Your task to perform on an android device: Open the MSN weather- Forecast & Maps and set your current location to get weather conditions and forecasts.
Image 0: 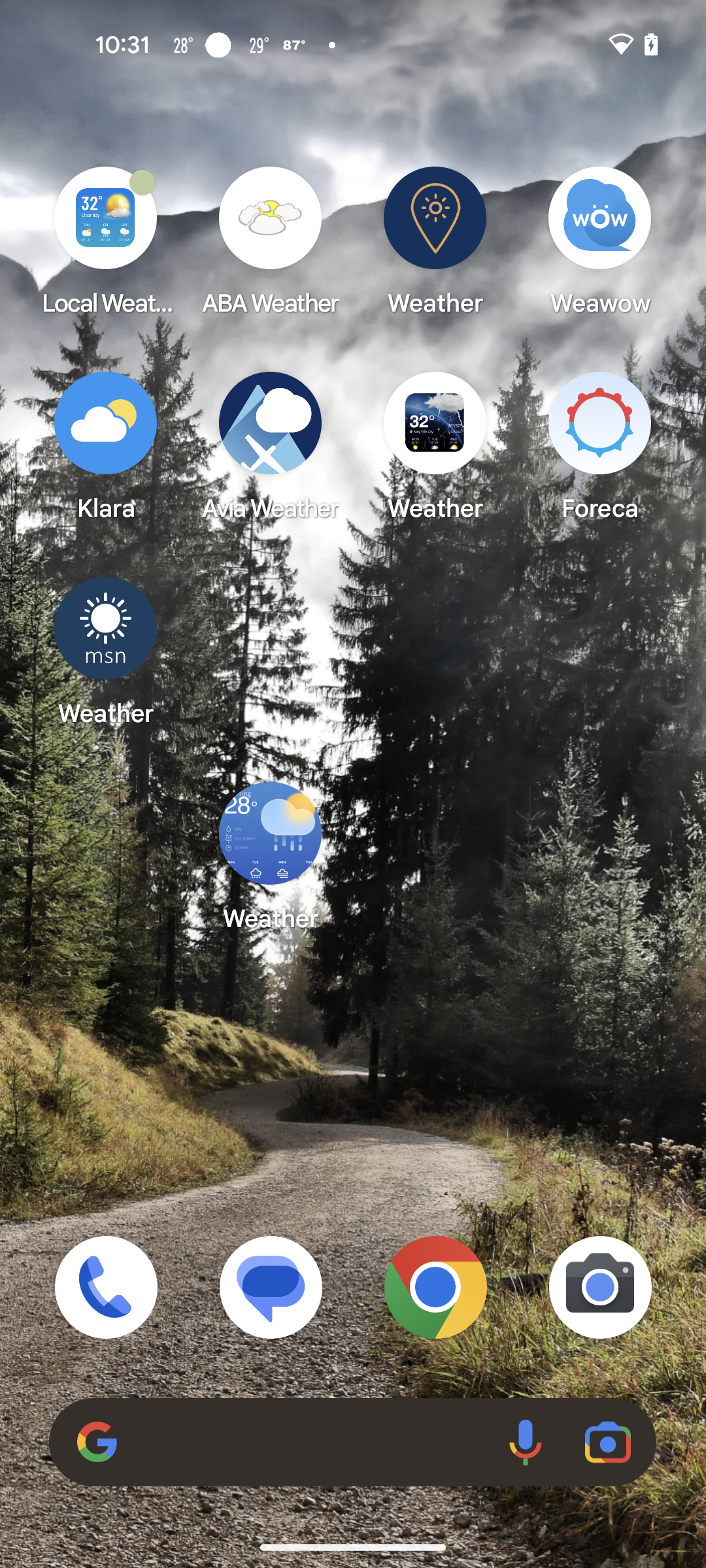
Open the MSN weather app.
Step 0: click (105, 649)
Image 1: 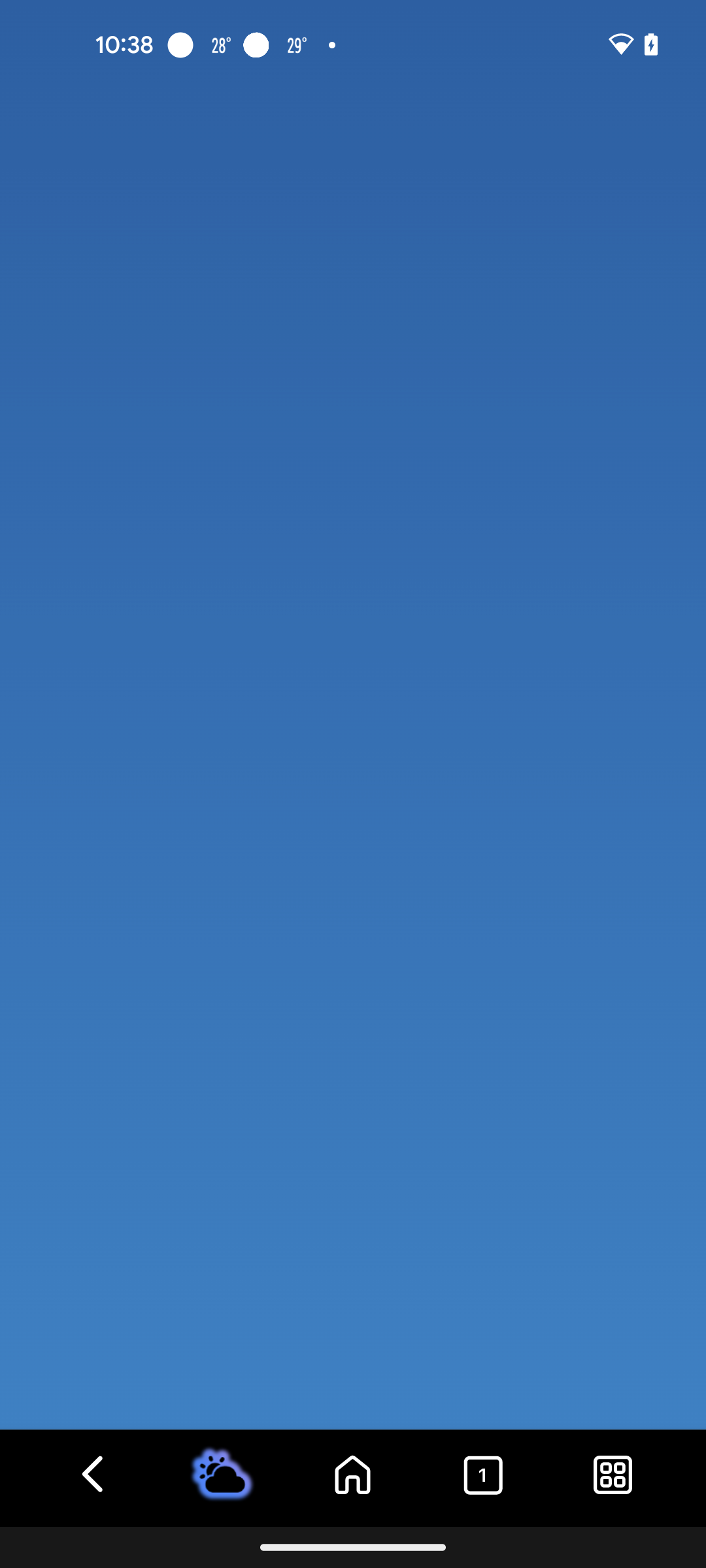
Open the MSN weather app.
Step 1: wait
Image 2: 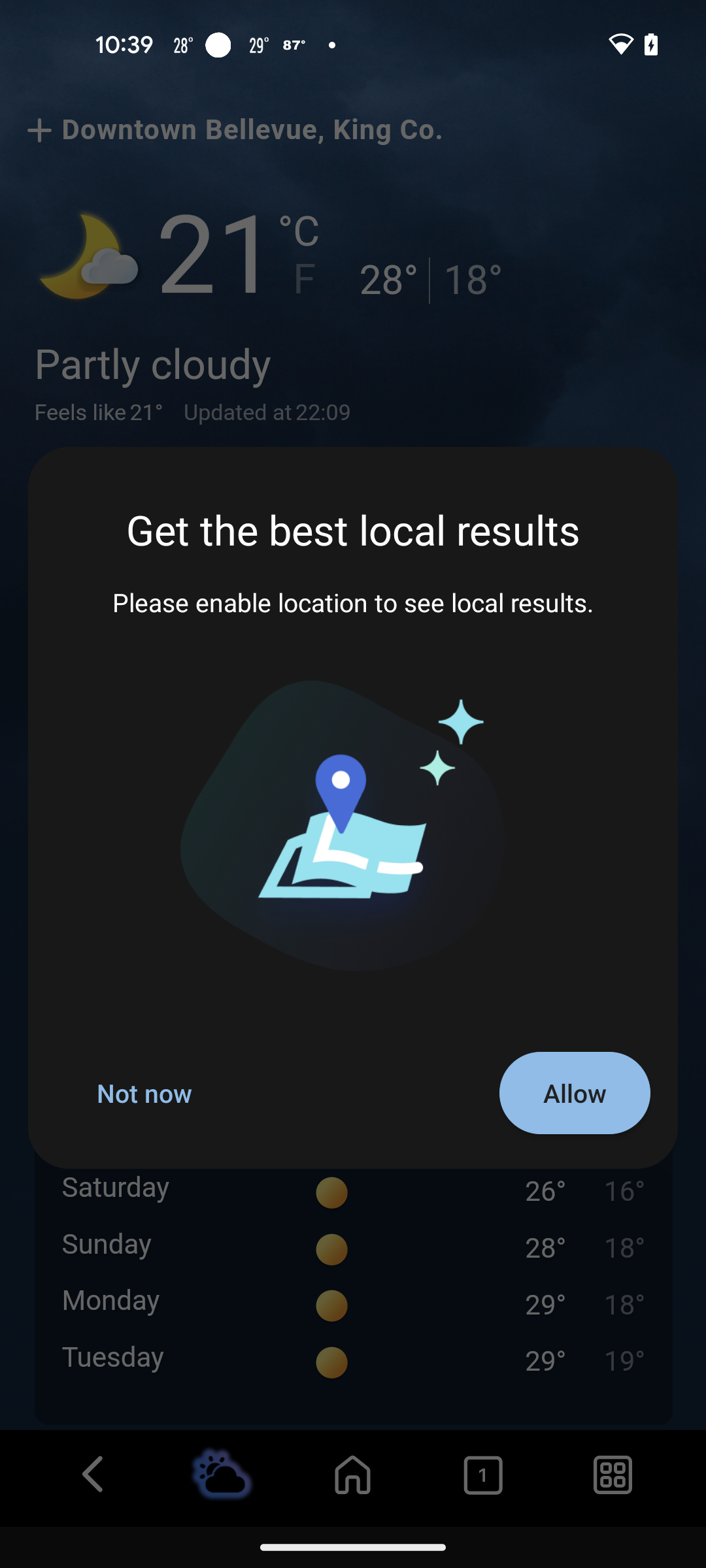
Click on the "Allow" button.
Step 2: click (575, 1093)